Your task to perform on an android device: View all the Groups that I have created on the Drupe app.
Image 0: 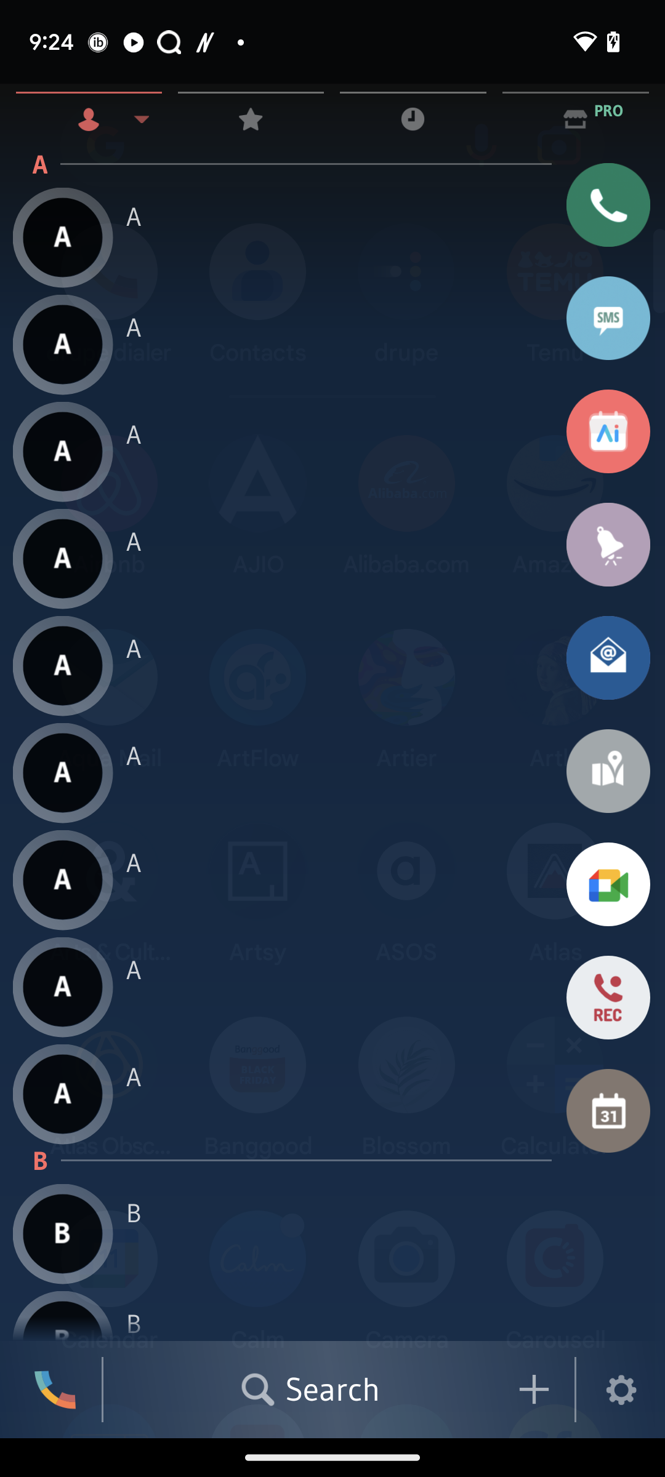
Click on the star icon.
Step 0: click (248, 116)